Your task to perform on an android device: I want to listen to the 5-minute self-meditation on the Evolve app to help me relax.
Image 0: 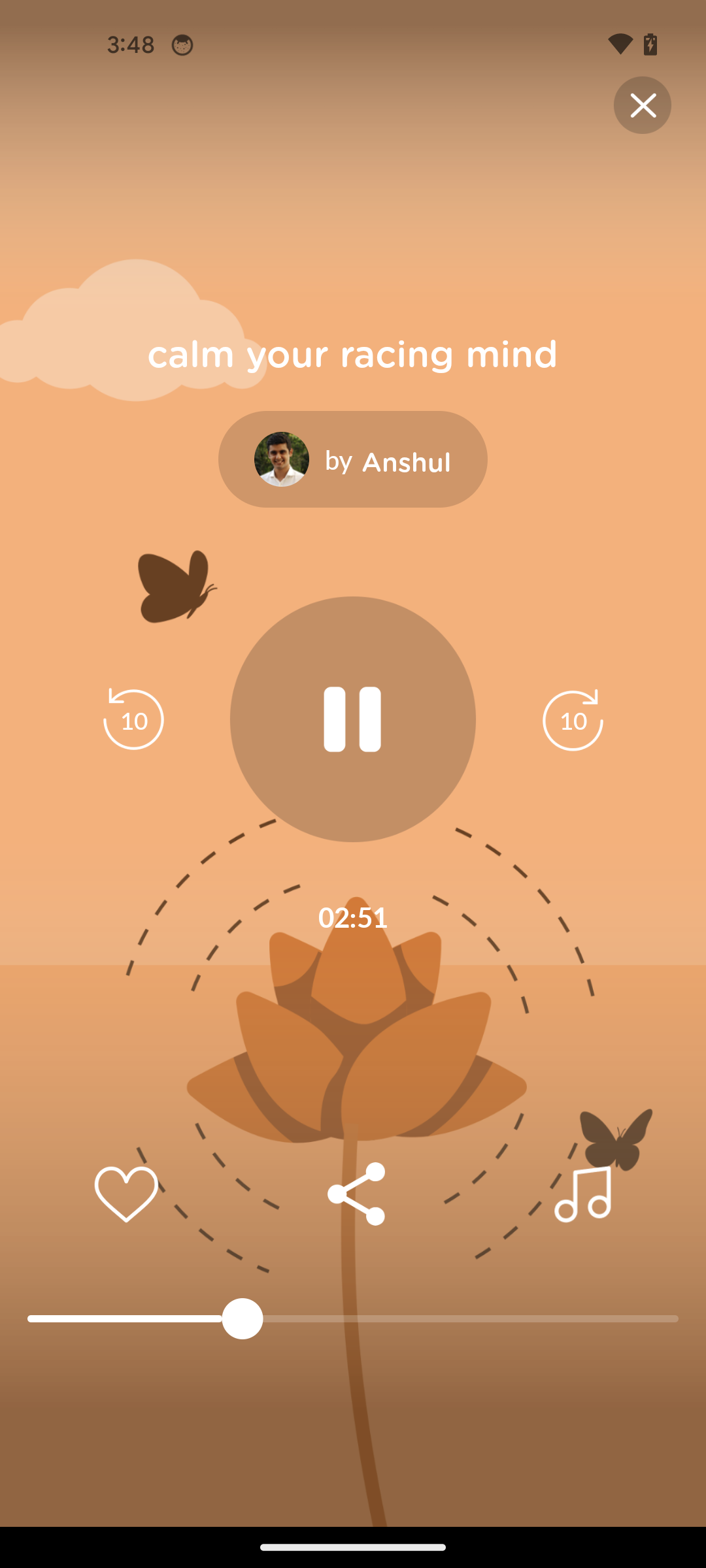
Click on the close button at the top right corner of the screen
Step 0: click (630, 110)
Image 1: 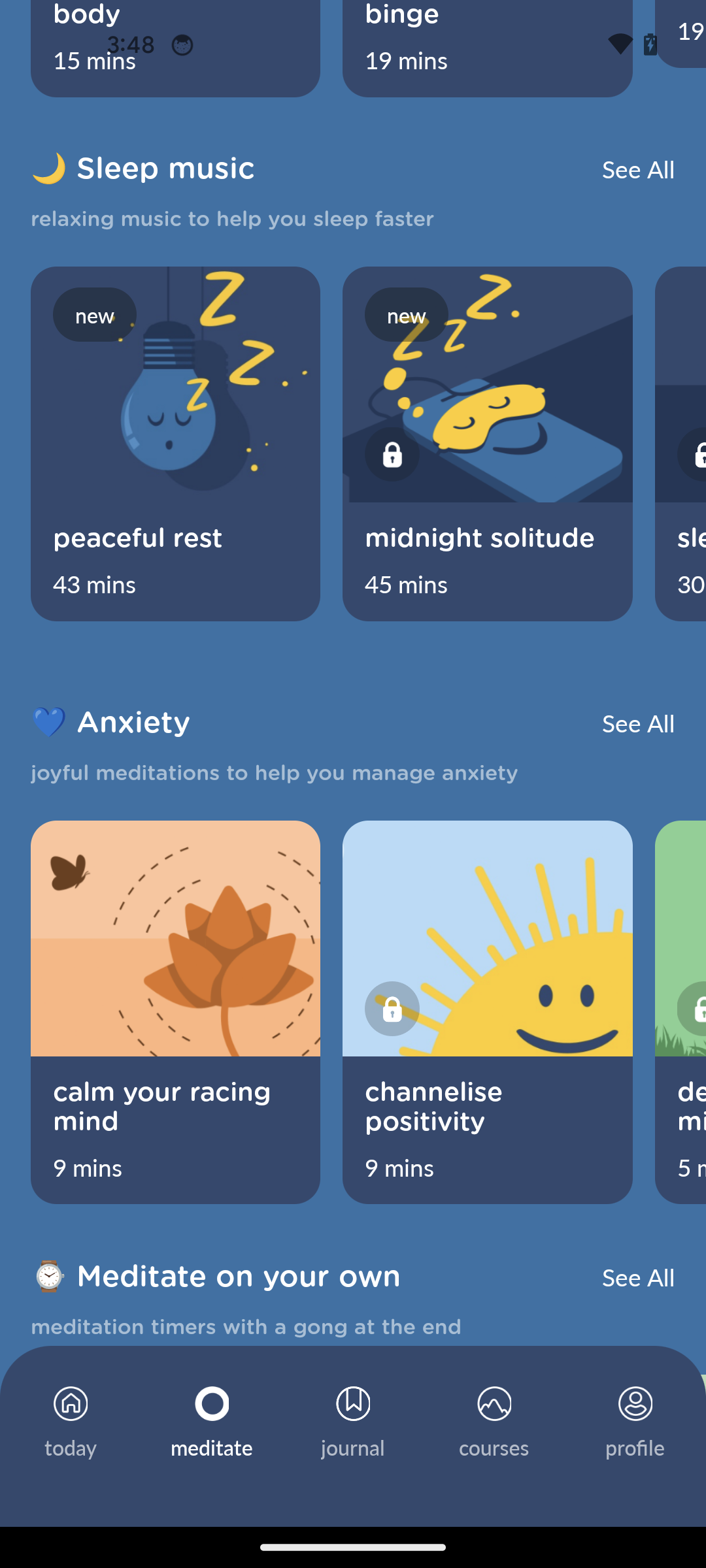
Swipe up 
Step 1: scroll down
Image 2: 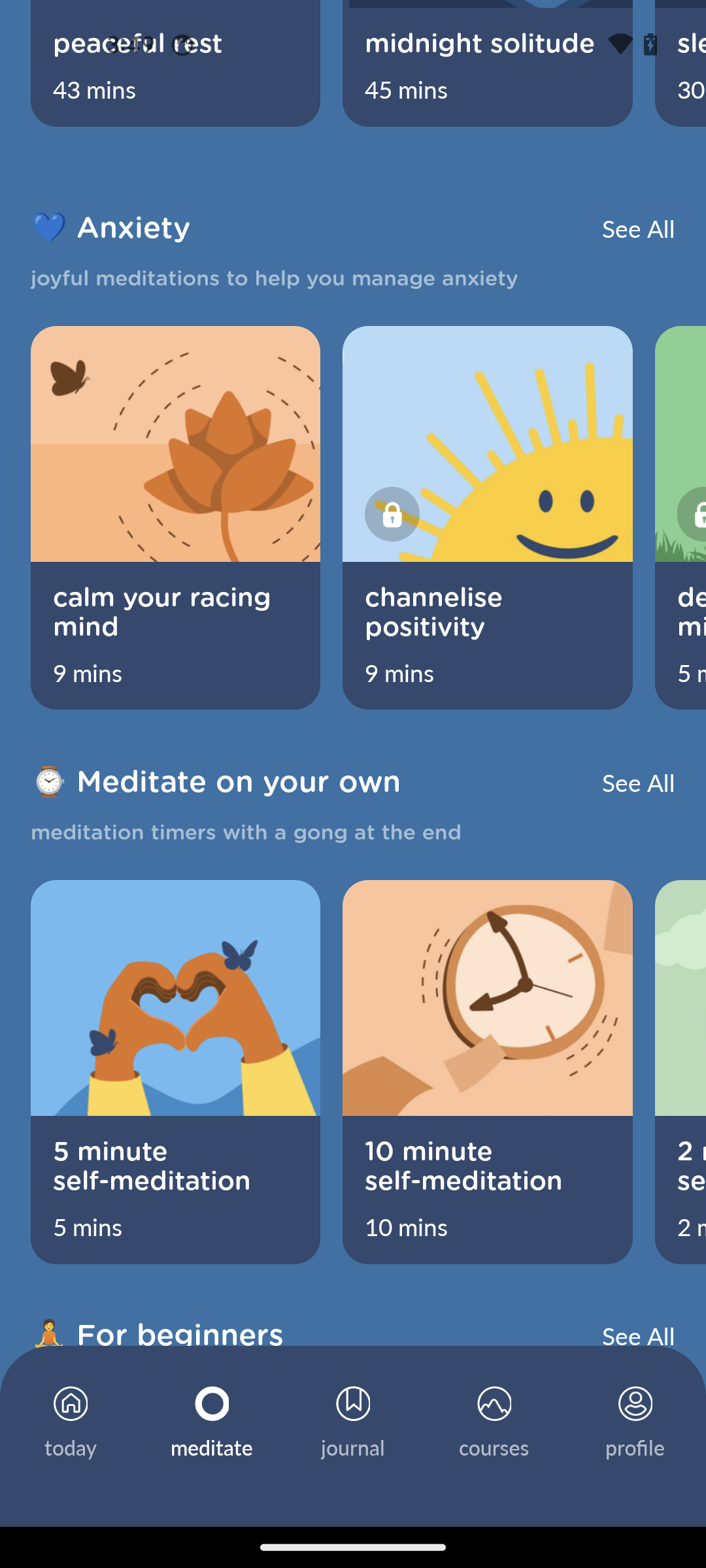
Click on the 5-minute self-meditation
Step 2: click (180, 1090)
Image 3: 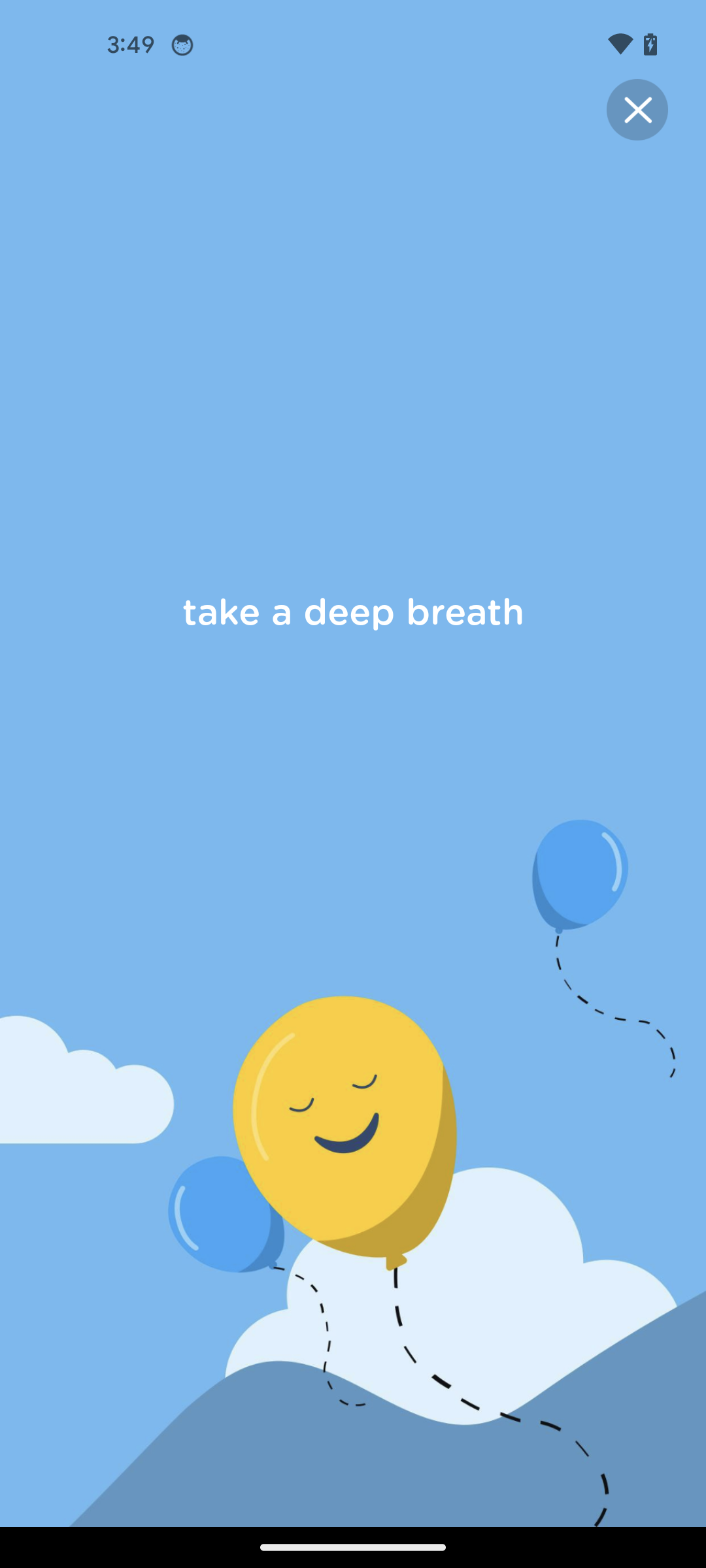
Click on the 5-minute self-meditation
Step 3: wait